Your task to perform on an android device: In the Tool & Hardware part of the Home & Kitchen category on the Shopclues app, look for drills under the power tools area.
Image 0: 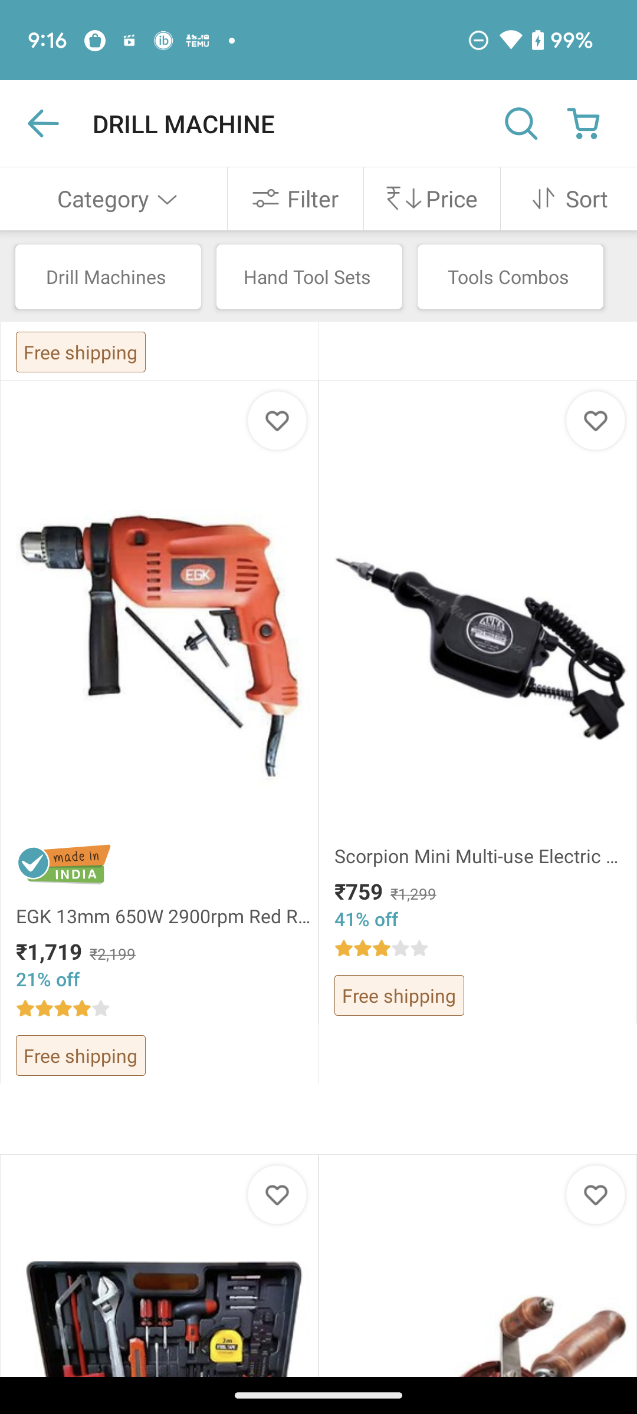
Click on the Category section at the top left of the screen
Step 0: click (117, 198)
Image 1: 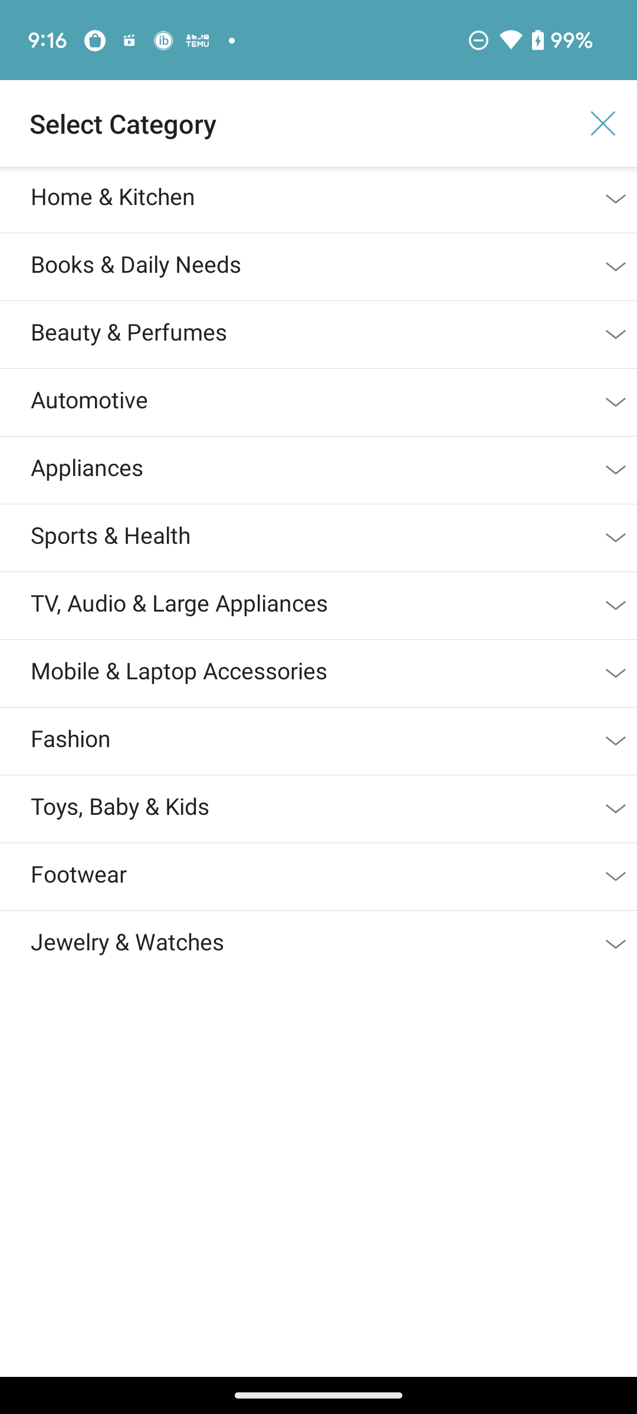
Click on the Home & Kitchen
Step 1: click (277, 196)
Image 2: 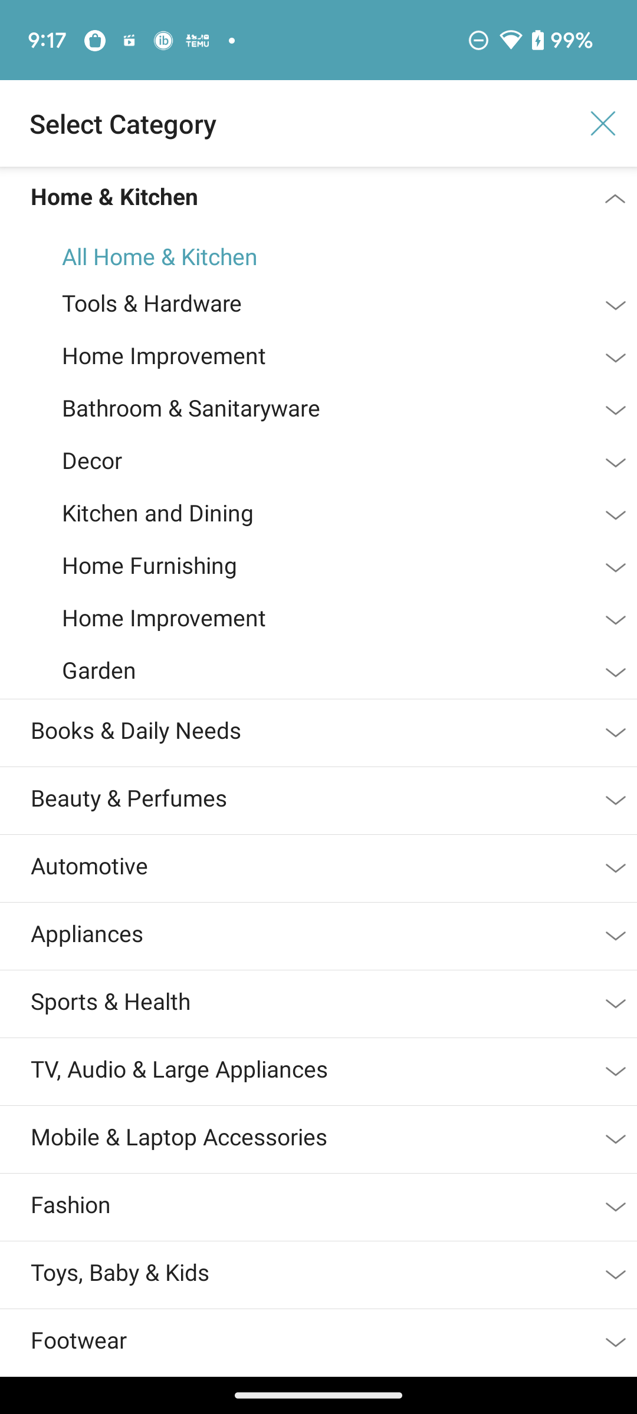
Click on the Tool & Hardware 
Step 2: click (277, 302)
Image 4: 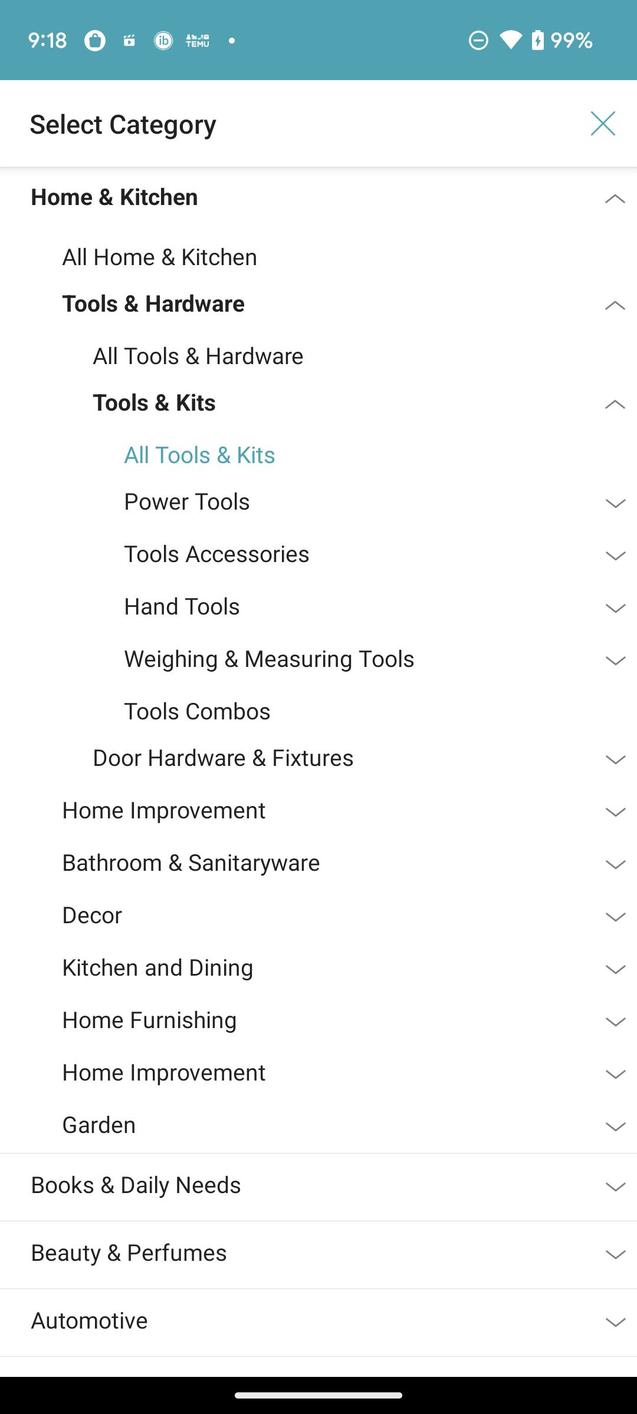
Click on Power Tools
Step 4: click (277, 500)
Image 5: 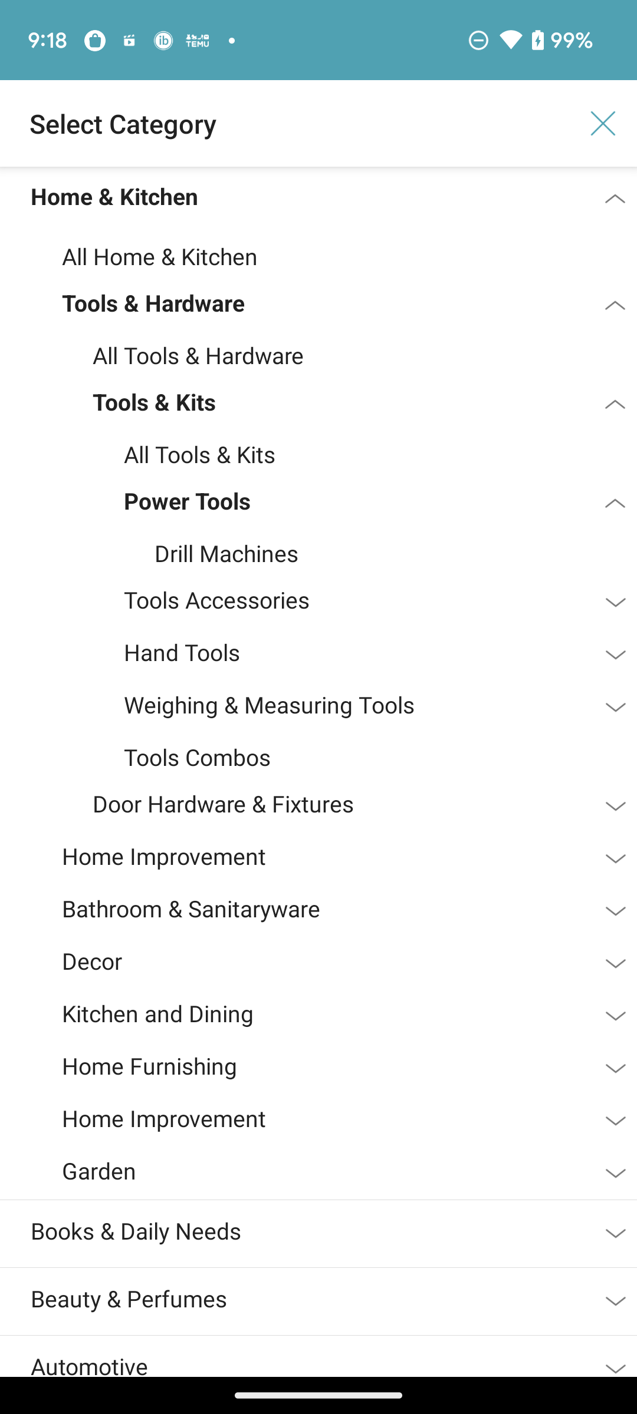
Click on Drill Machines
Step 5: click (277, 553)